Your task to perform on an android device: Open the Clock app and set the timer for 10 minutes.
Image 0: 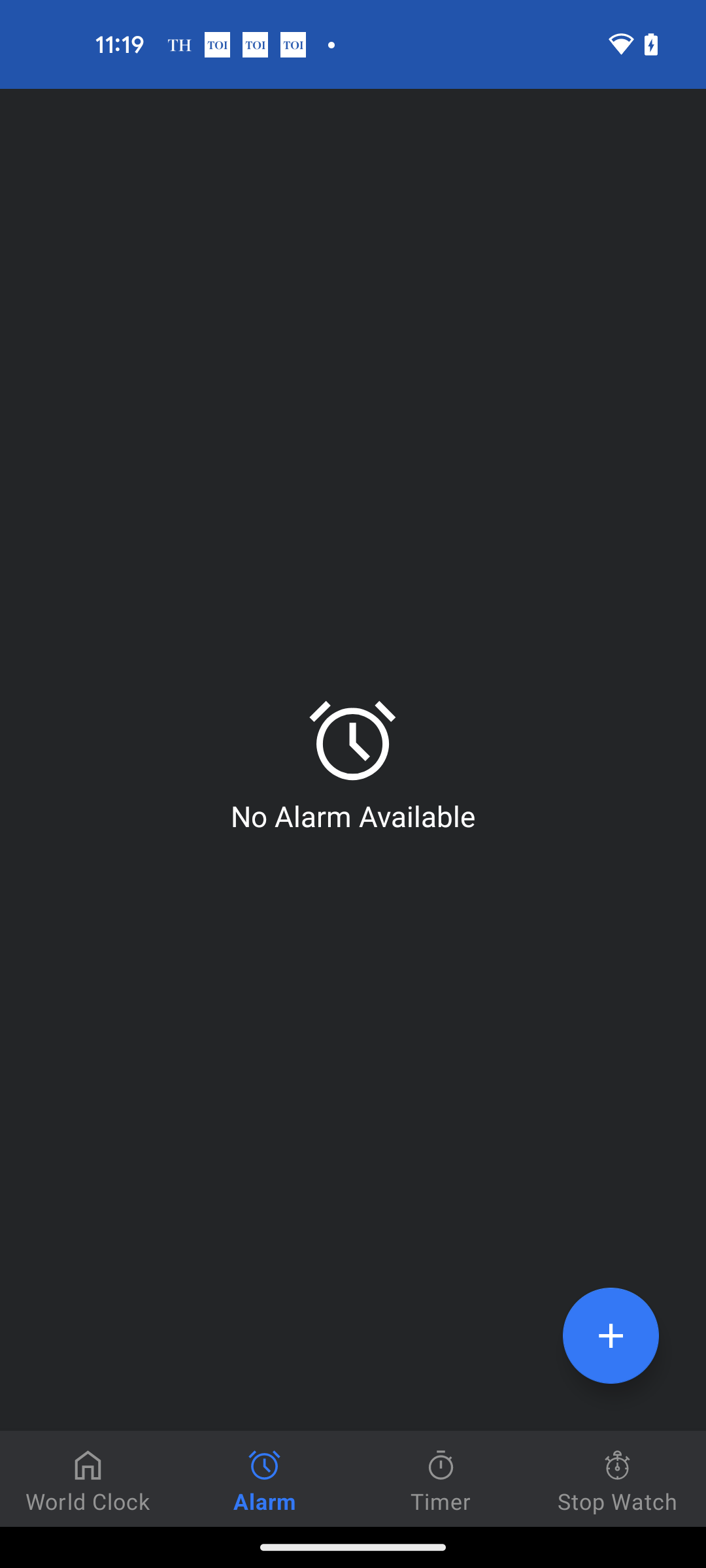
Open the Clock app
Step 0: open app "Clock"
Image 1: 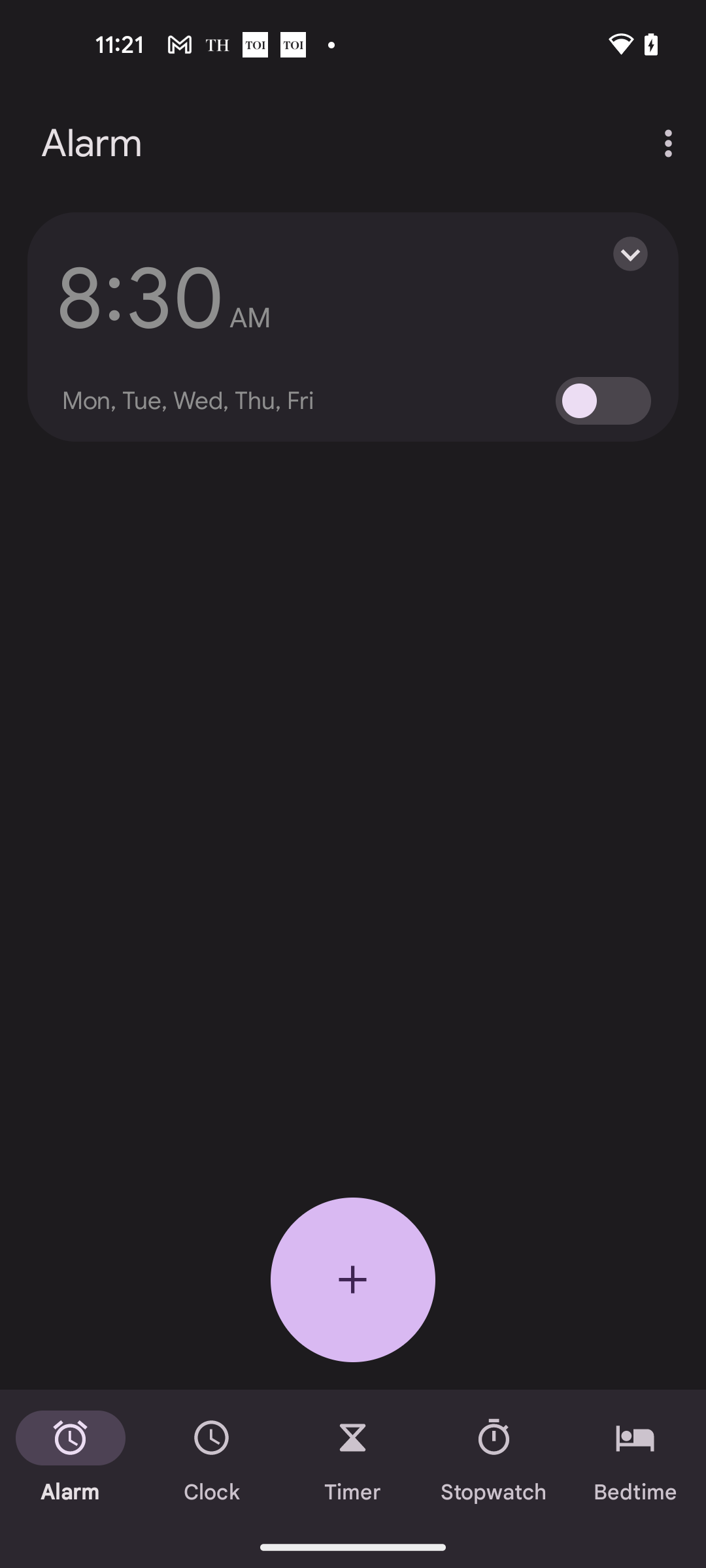
Go to the Timer section at the Bottom of the screen
Step 1: click (353, 1458)
Image 2: 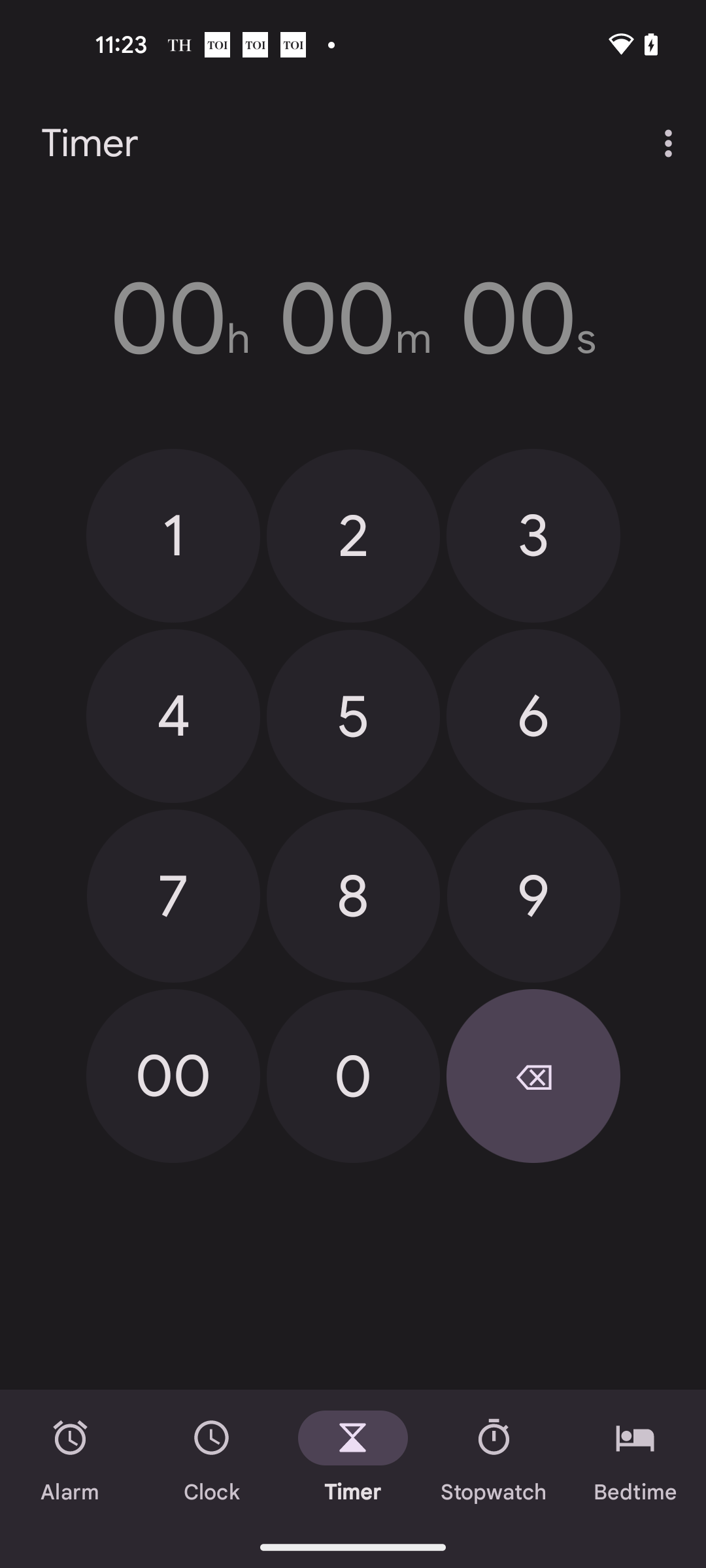
Set the timer for 10 minutes
Step 2: click (173, 532)
Image 3: 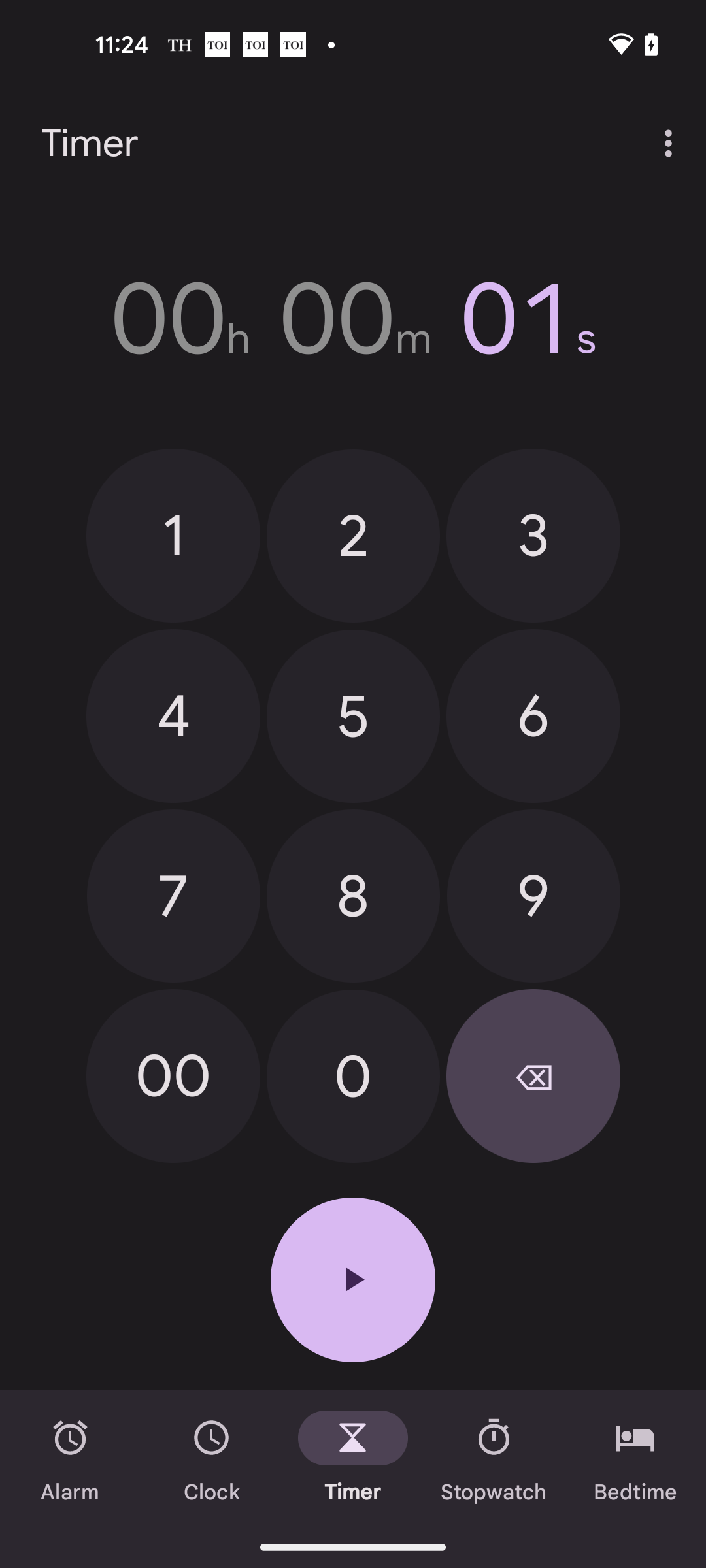
Set the timer for 10 minutes
Step 3: click (353, 1075)
Image 4: 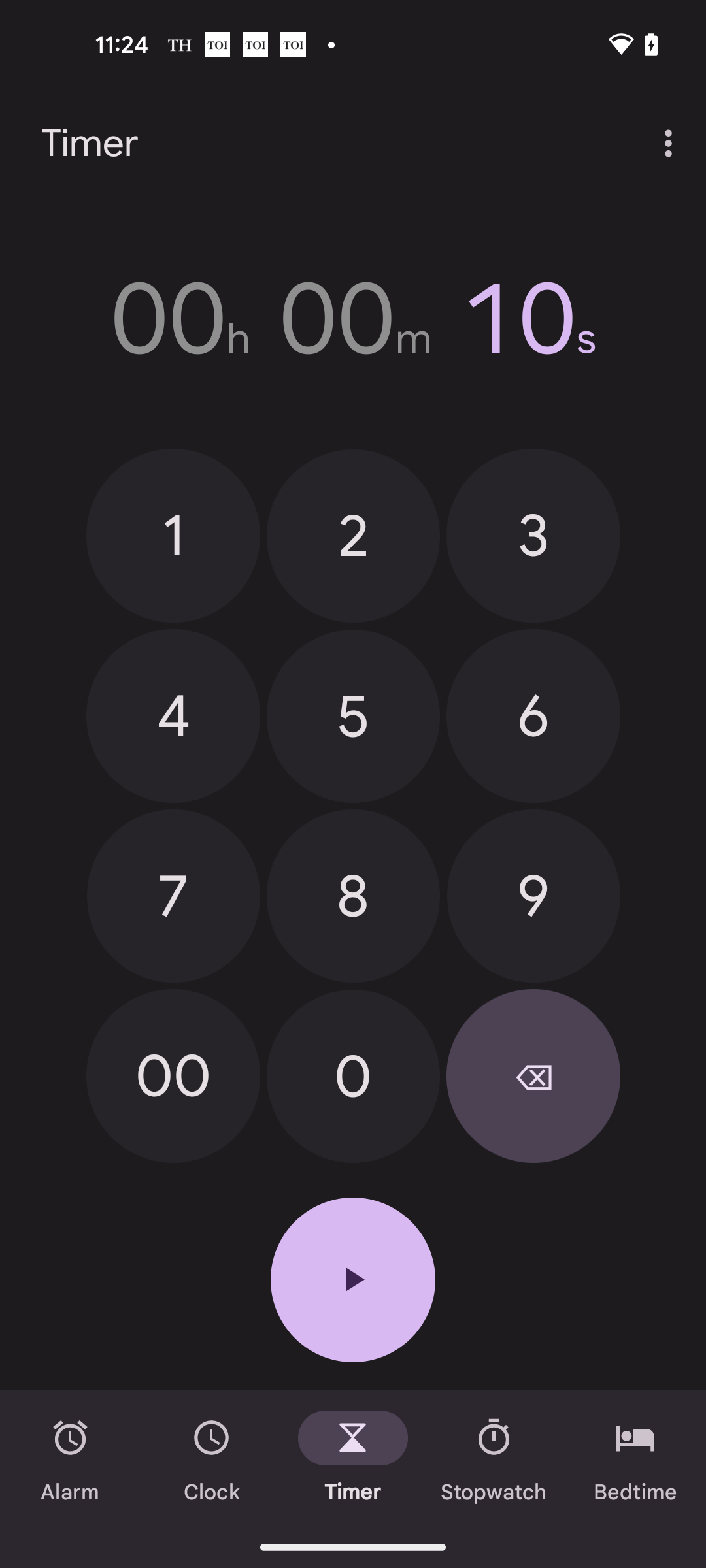
Set the timer for 10 minutes
Step 4: click (173, 1076)
Image 5: 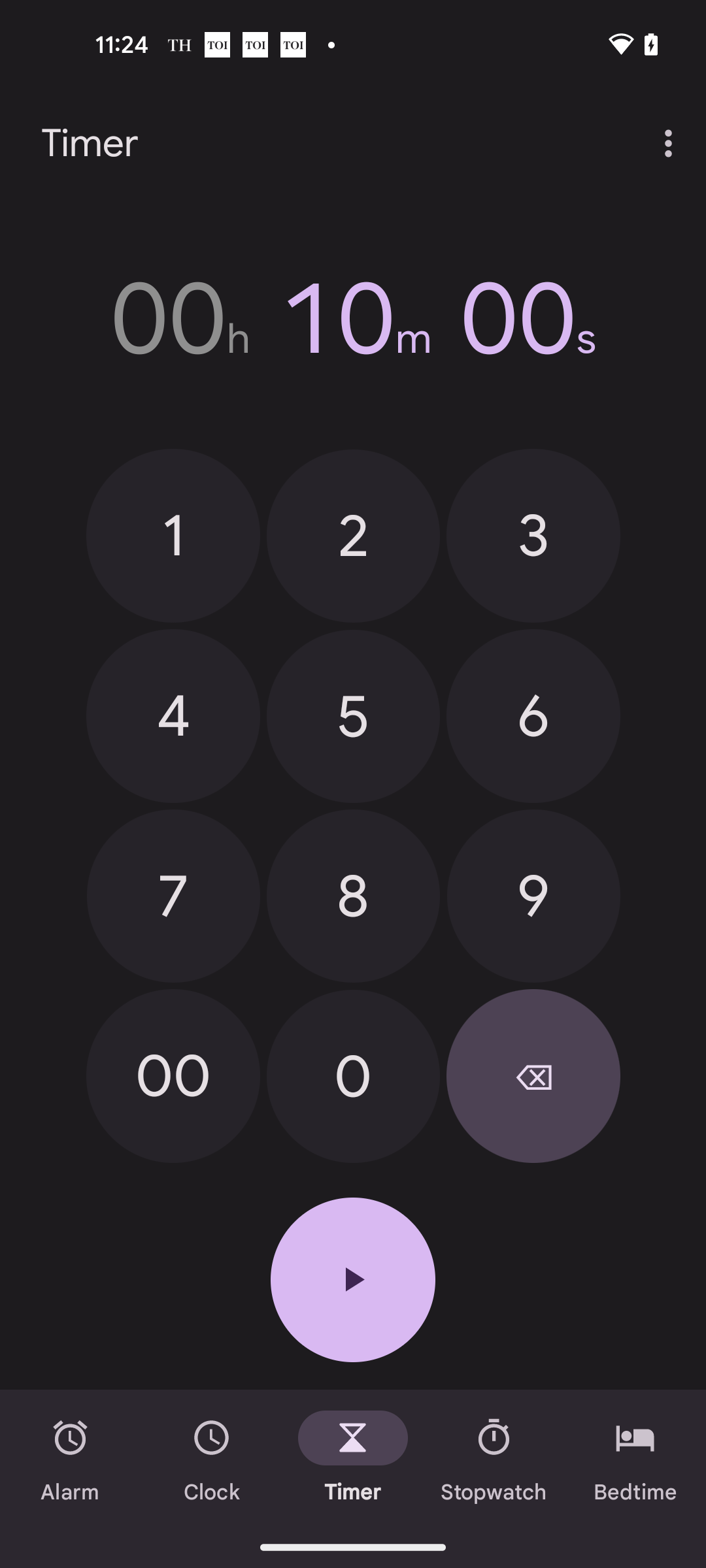
Click on the Start button
Step 5: click (353, 1279)